Your task to perform on an android device: I'm interested in the Kudos SNAP N GRIP Adjustable Universal Wrench, so explore this wrench tool in the Shopclues app.
Image 0: 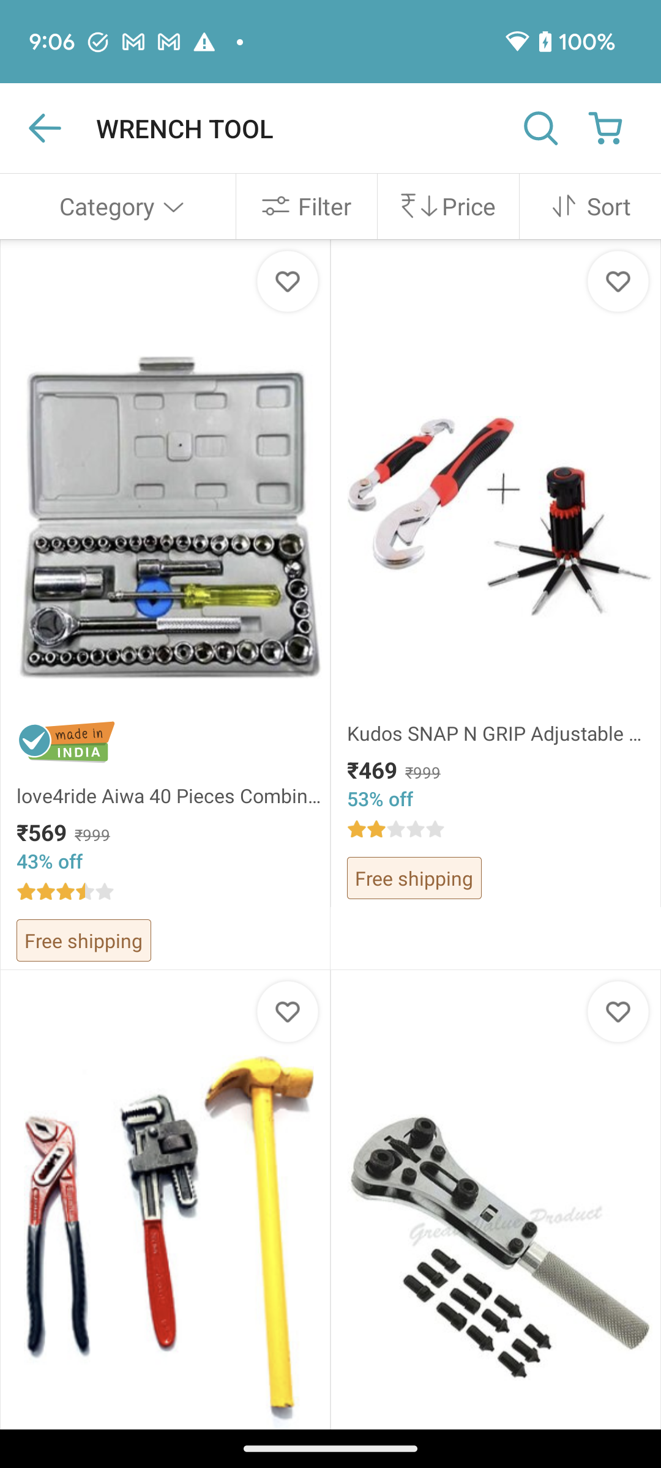
Click on the Kudos SNAP N GRIP Adjustable Universal Wrench to explore this product.
Step 0: click (499, 733)